Your task to perform on an android device: My wife is also interested in Lacrimosa song and she asked me to share this song, so share Lacrimosa by Wolfgang Amadeus Mozart at clarawagner98b@gmail.com on Gmail from the YouTube Music app.
Image 0: 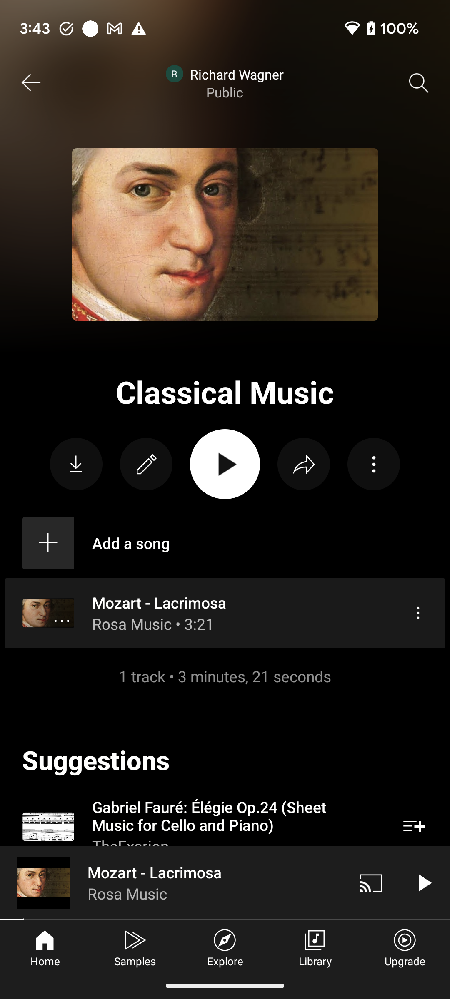
Click on the three dots icon of the Mozart - Lacrimosa song to view the share option of this song.
Step 0: click (418, 613)
Image 1: 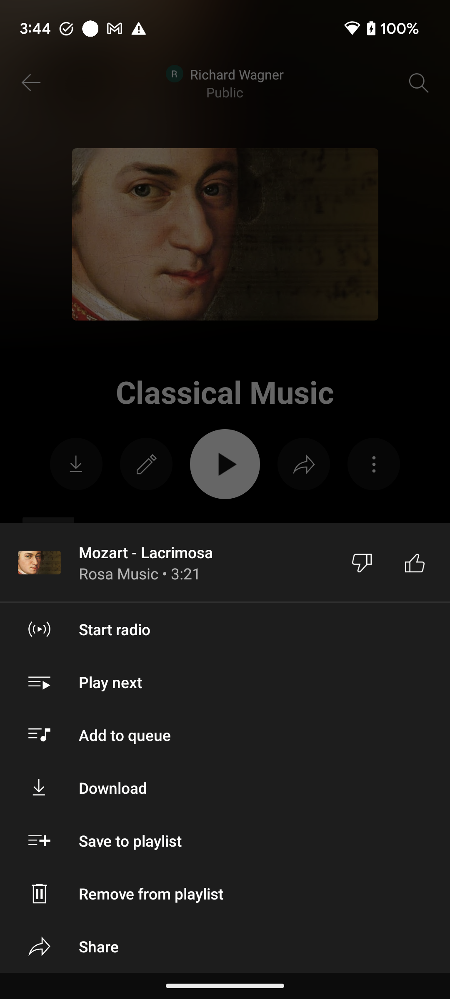
Click on the Share option to share this song.
Step 1: click (99, 946)
Image 2: 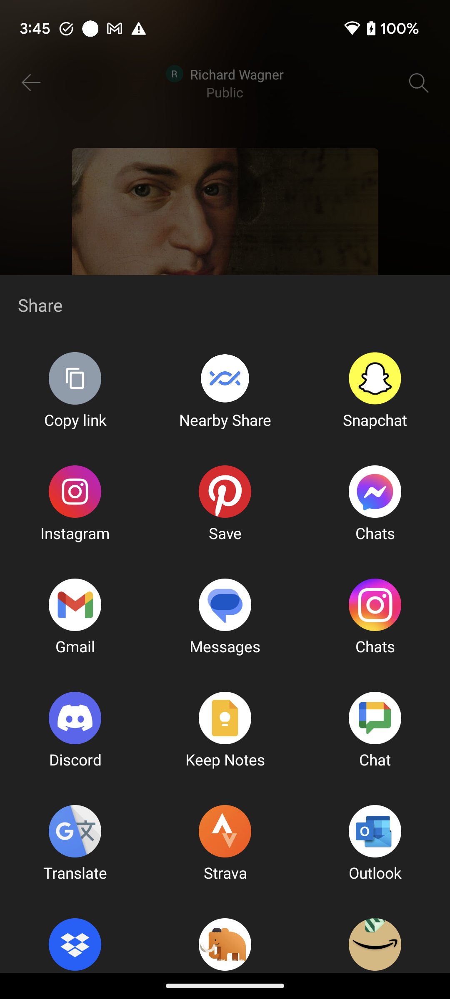
Click on the Gmail app icon to select this app to share this song.
Step 2: click (75, 604)
Image 3: 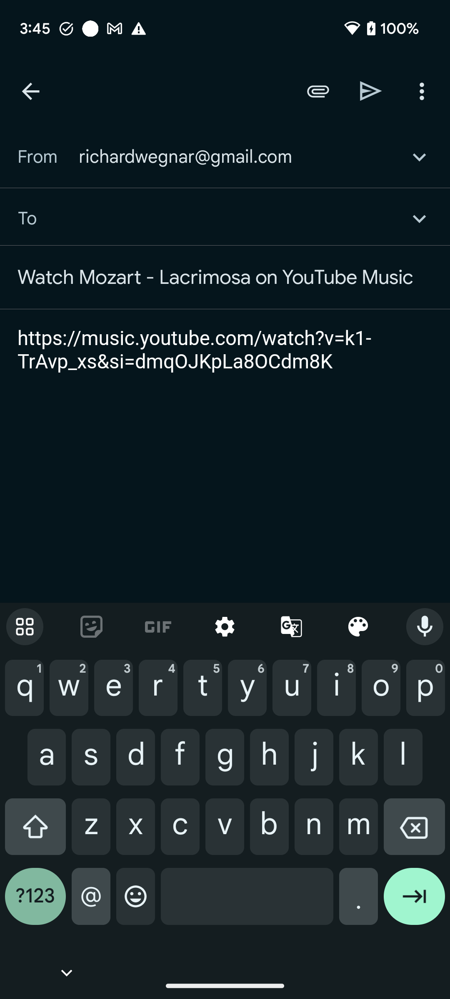
Type clarawagner98b@gmail.com in the recipient section to mention the recipient account.
Step 3: type "clarawagner98b@gmail.com"
Image 4: 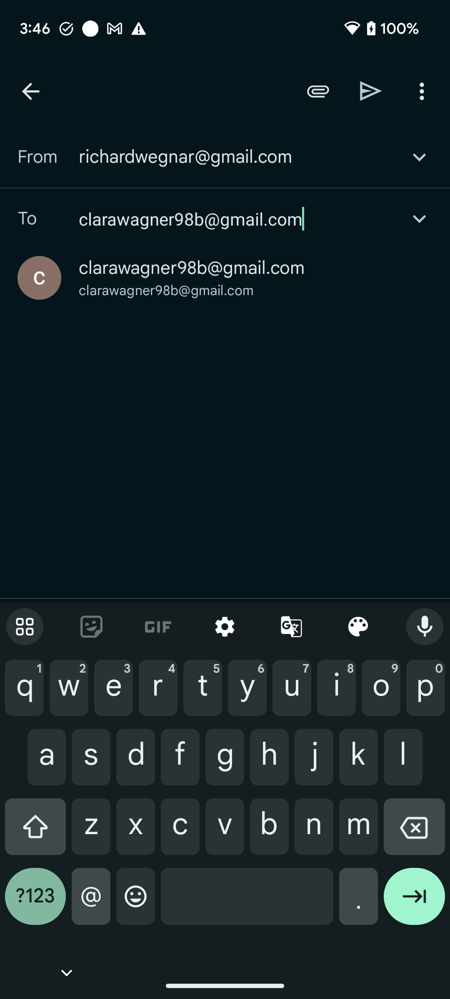
Click on the clarawagner98b@gmail.com to select the recipient account.
Step 4: click (192, 268)
Image 5: 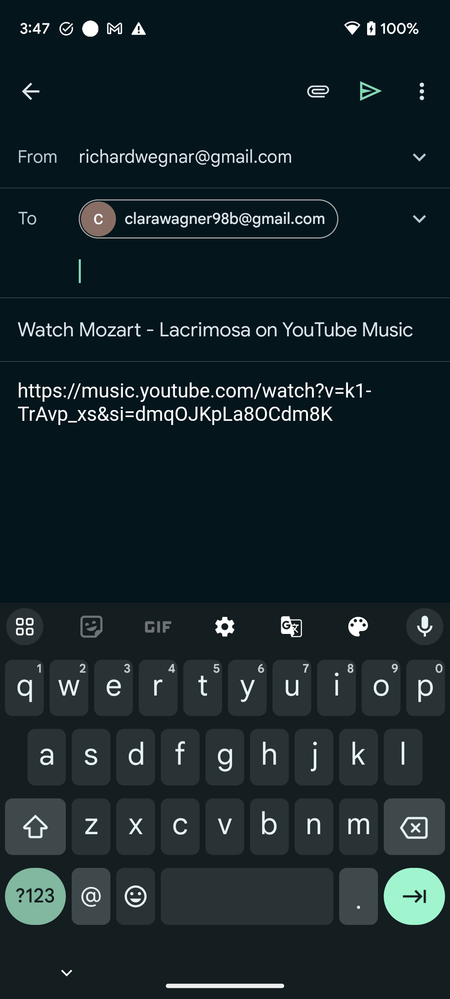
Click on the send button icon at the top right corner of the screen to share this song with my wife.
Step 5: click (371, 91)